Your task to perform on an android device: In Google maps, launch the explore tab and click the first place above 4.5 stars
Image 0: 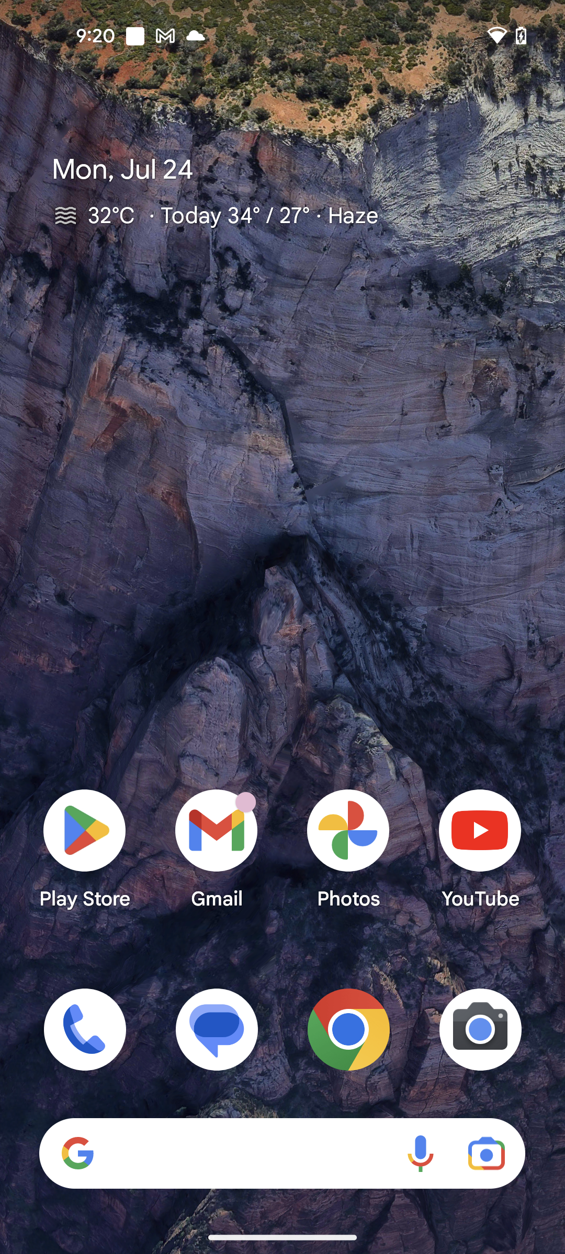
Open Google maps app
Step 0: open app "Maps"
Image 2: 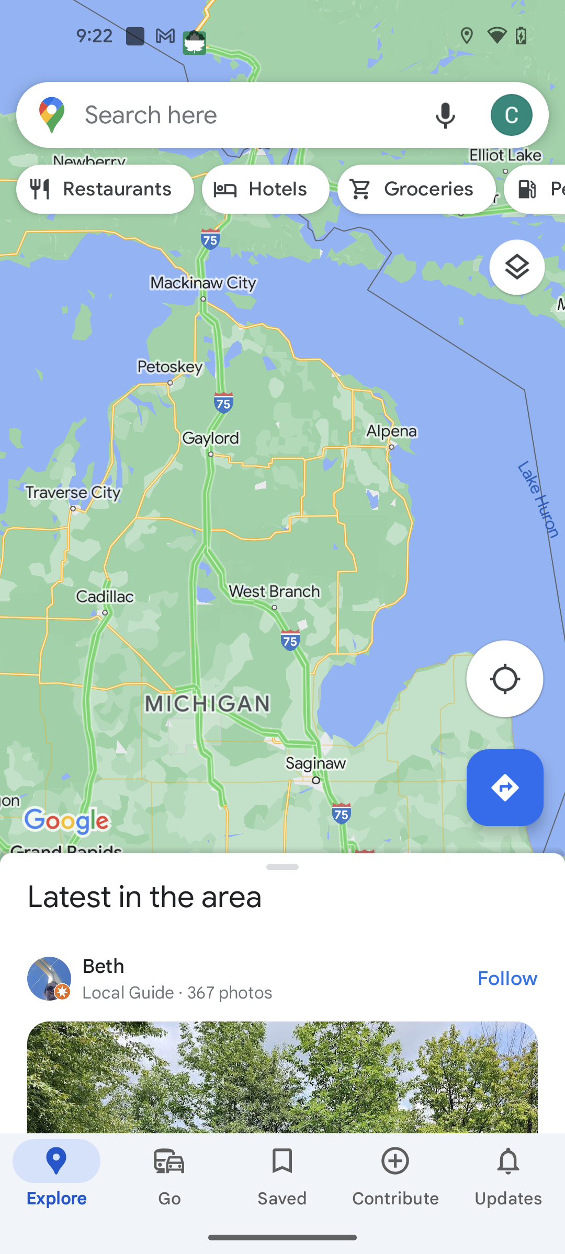
Swipe up to view more places
Step 2: scroll down
Image 3: 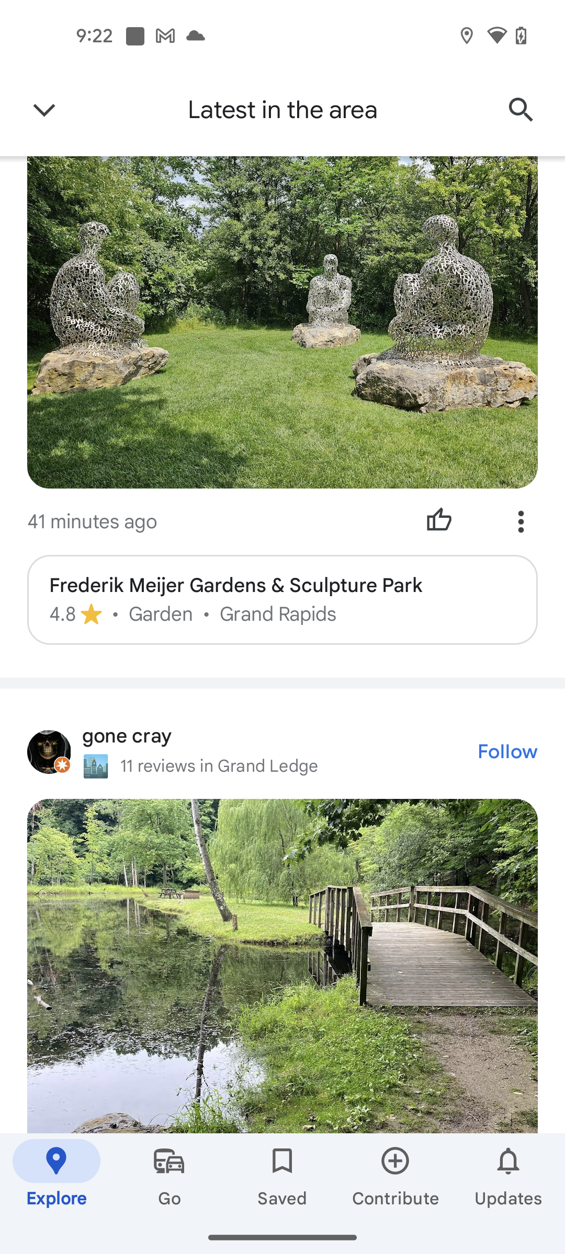
Open the Frederik Meijer Garden & Sculpture Park
Step 3: click (282, 585)